Your task to perform on an android device: Go to Tripadvisor app & plan a trip to Jaipur
Image 0: 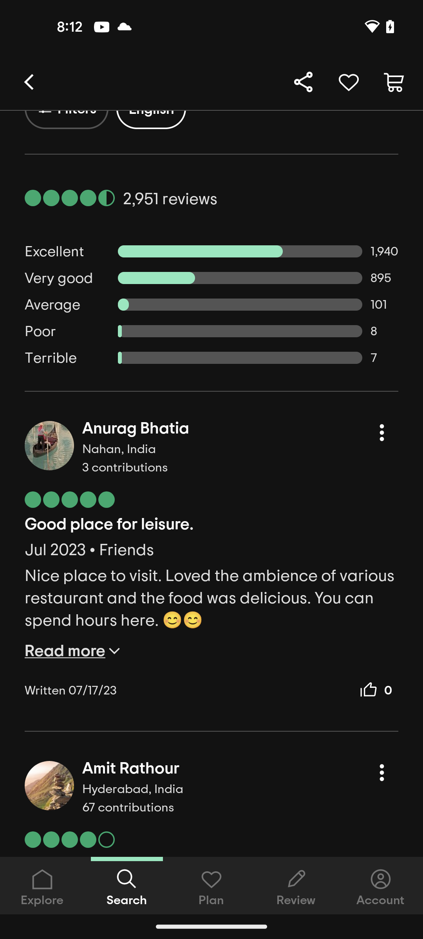
open the Tripadvisor app
Step 0: open app "Tripadvisor"
Image 1: 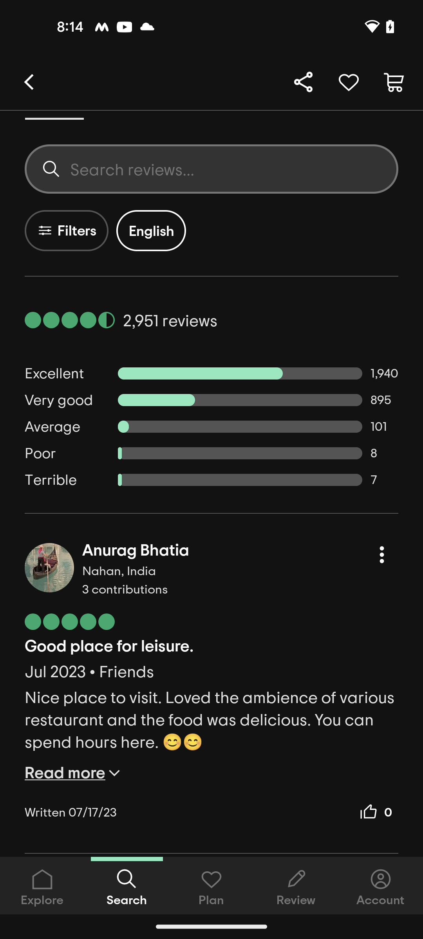
click on the Plan tab at the bottom of the screen
Step 1: click (211, 885)
Image 3: 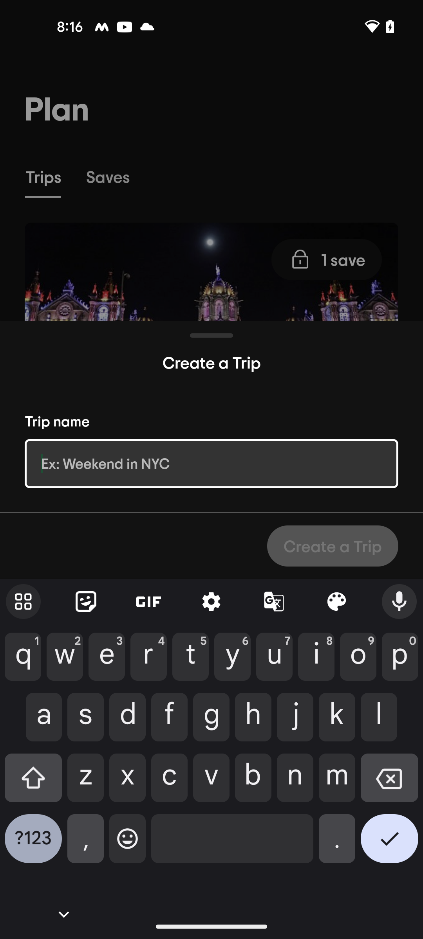
enter the trip name Jaipur
Step 3: type "Jaipur"
Image 4: 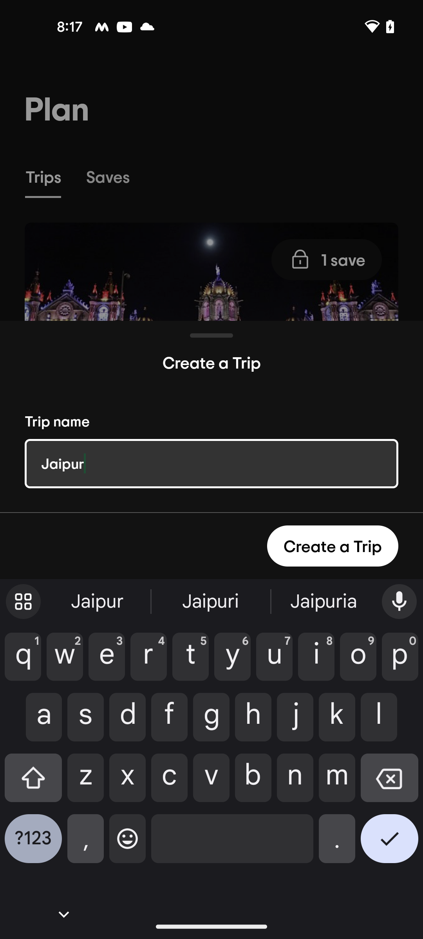
click on the Create Trip button
Step 4: click (333, 546)
Image 5: 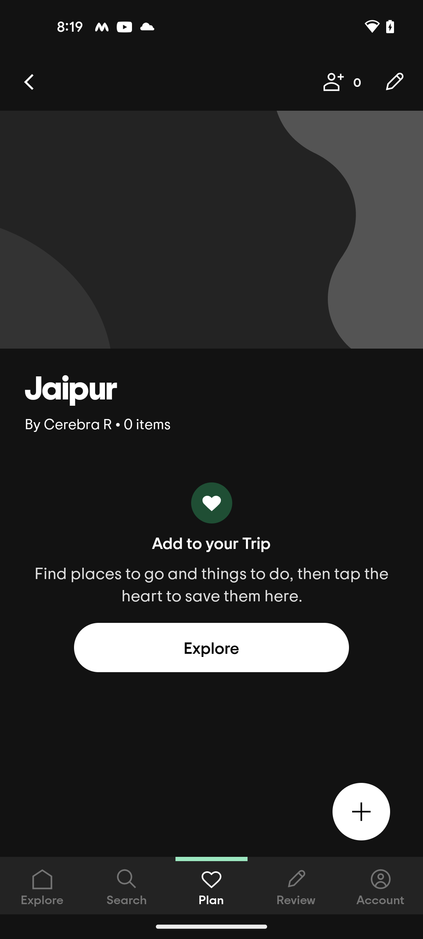
click on the plus icon at the bottom right side of the screen
Step 5: click (365, 809)
Image 6: 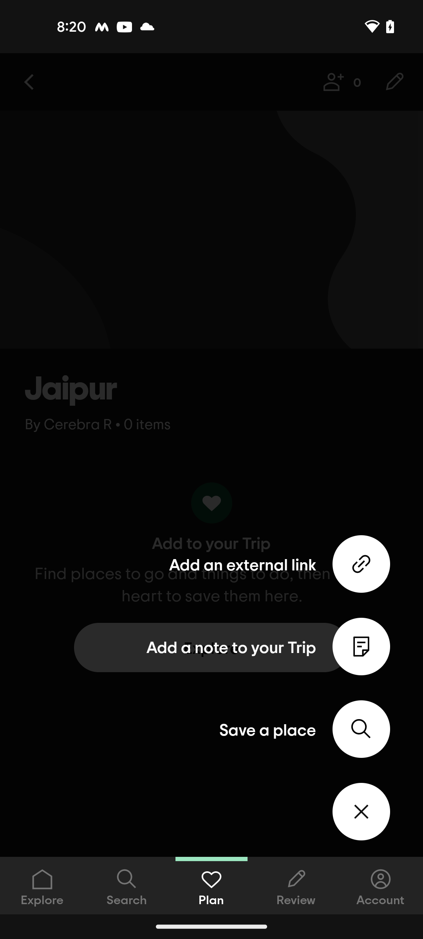
click on Save a place option
Step 6: click (361, 729)
Image 7: 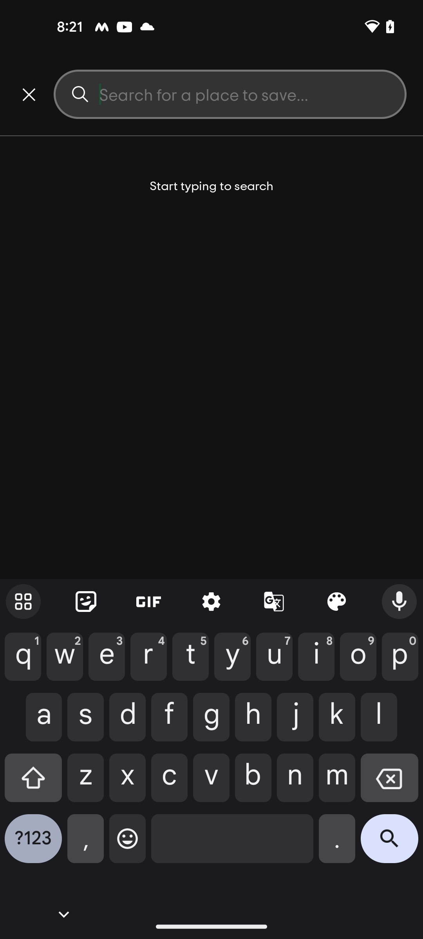
enter the Place name Jaipur
Step 7: type "Jaipur"
Image 8: 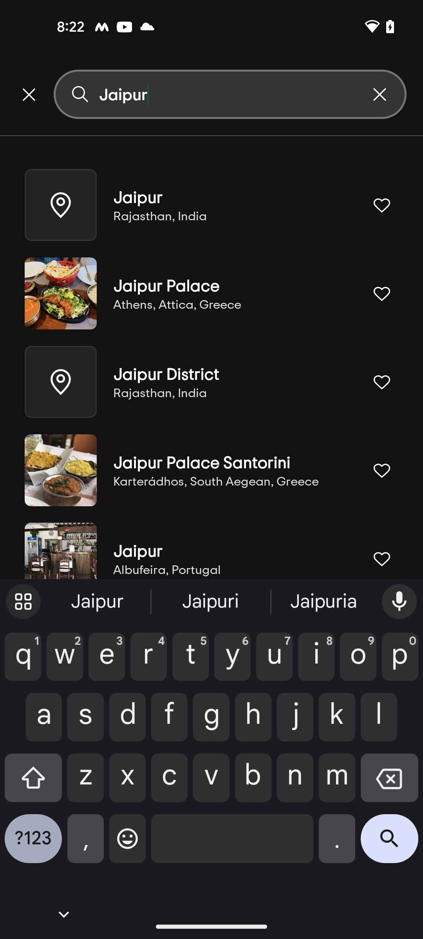
click on the first place from the suggestions
Step 8: click (235, 197)